Your task to perform on an android device: I like the recipes uploaded in the Kitchen Stories app, so I want to enable the notification for weekly cooking inspiration.
Image 0: 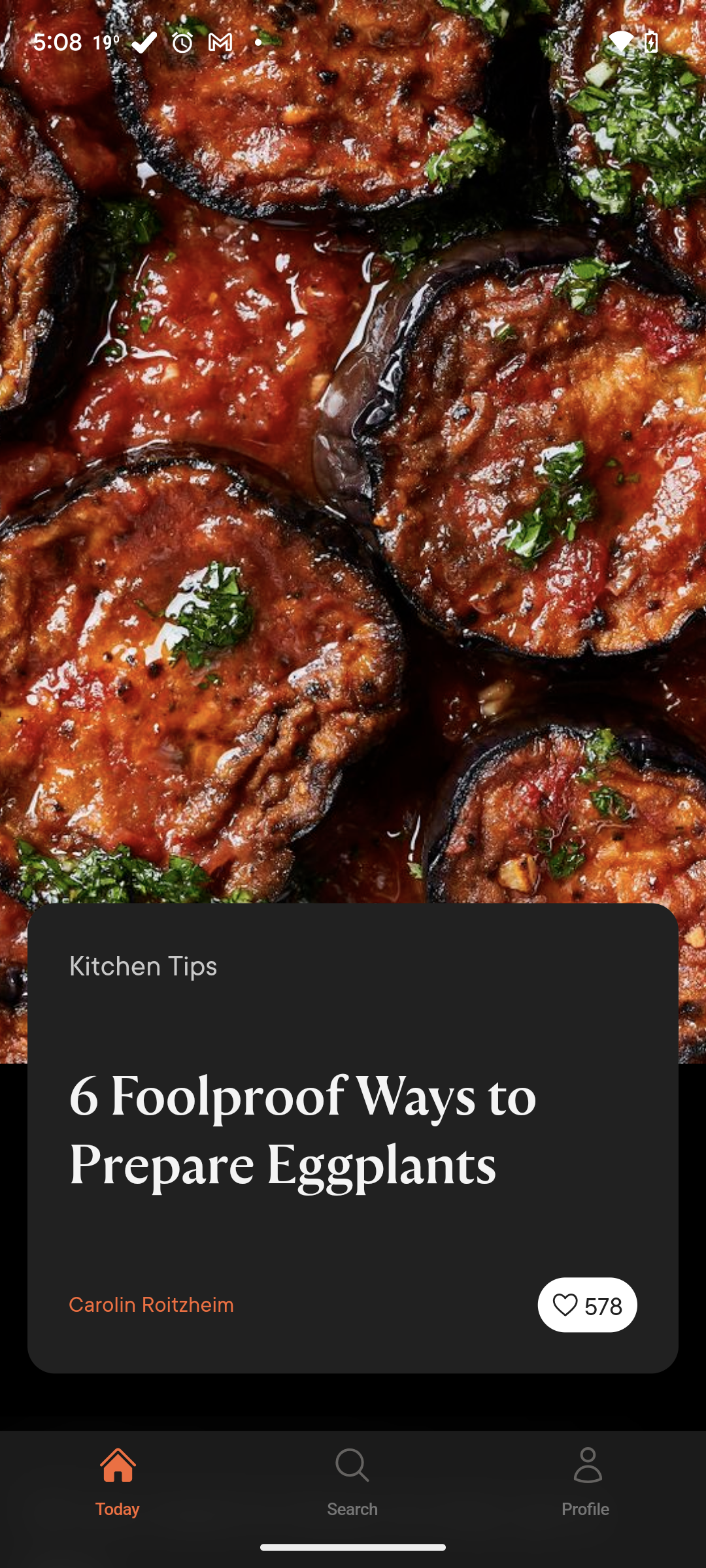
Click on the profile tab at the  bottom of the screen
Step 0: click (588, 1478)
Image 1: 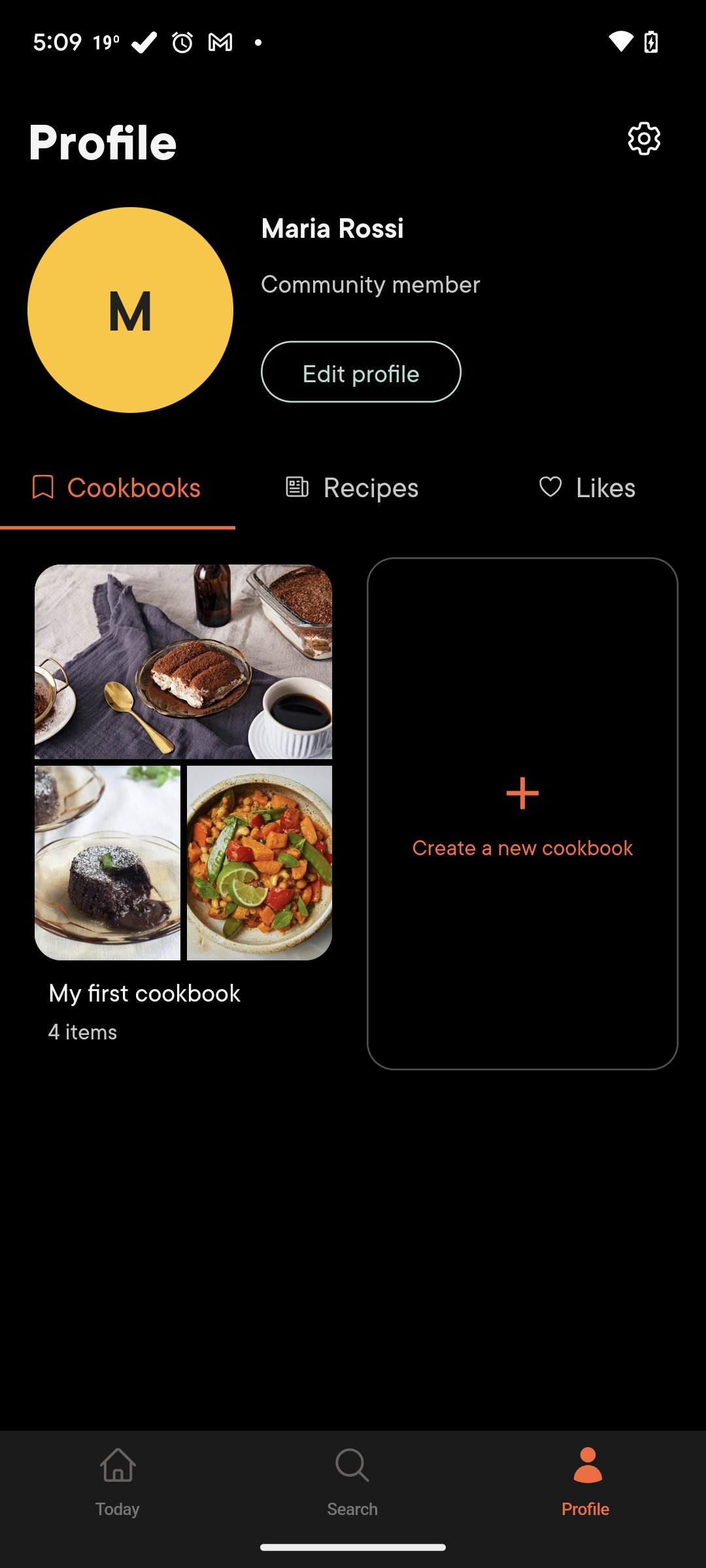
click on the setting at the top right corner of the screen
Step 1: click (353, 265)